Your task to perform on an android device: Open the Mojarto app and Add the ghat of spirituality-xii painting then add the show painting to the cart 
Image 0: 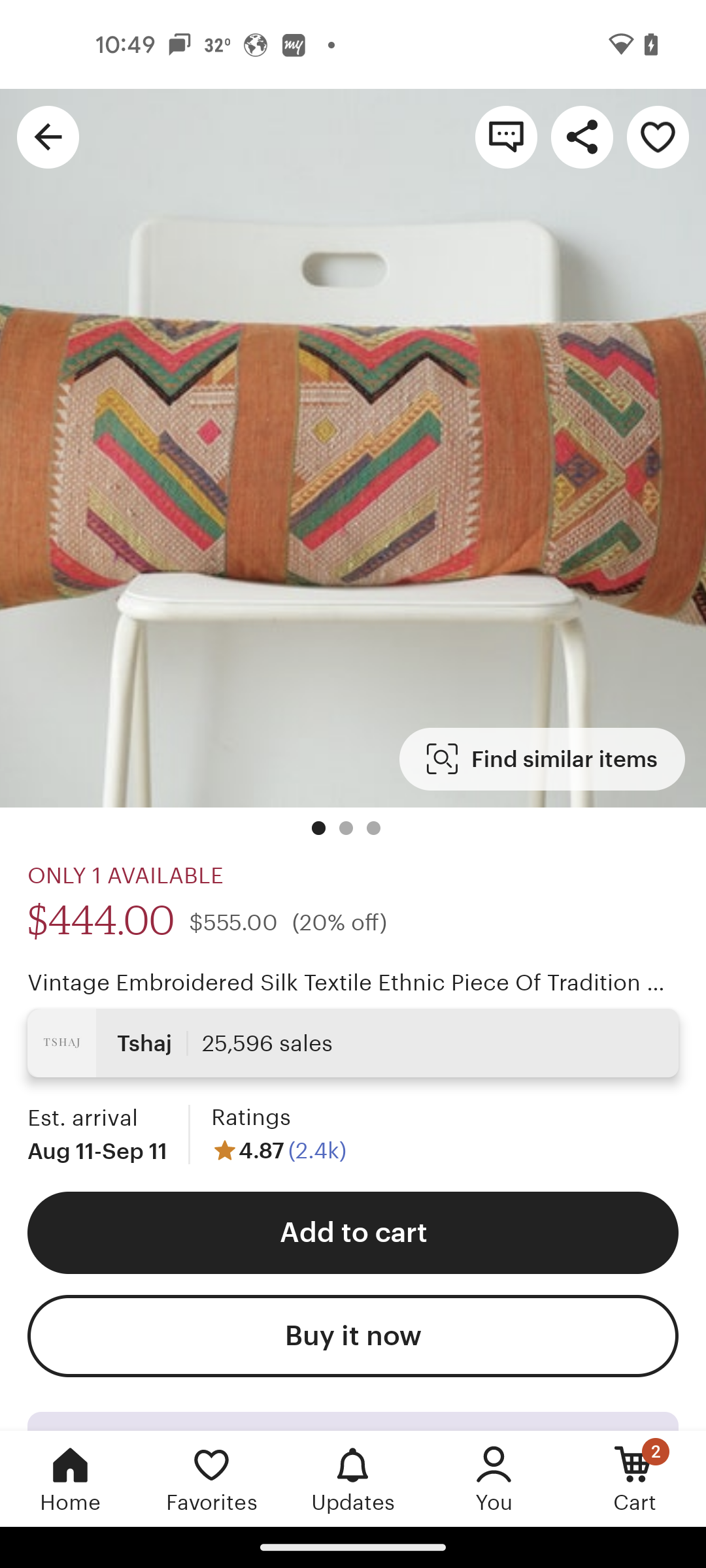
Open the Mojarto app
Step 0: open app "Mojarto"
Image 1: 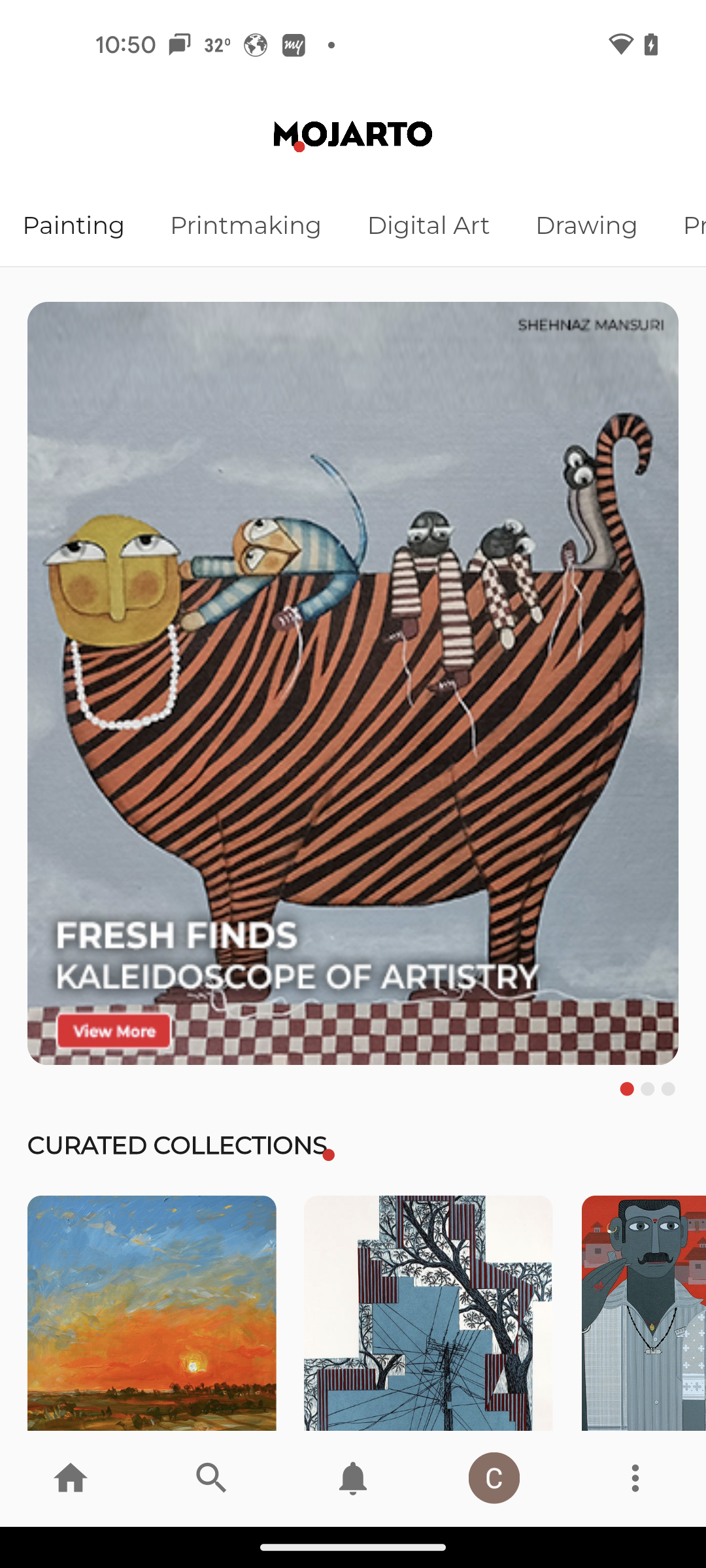
swipe up for more painting
Step 1: scroll down
Image 2: 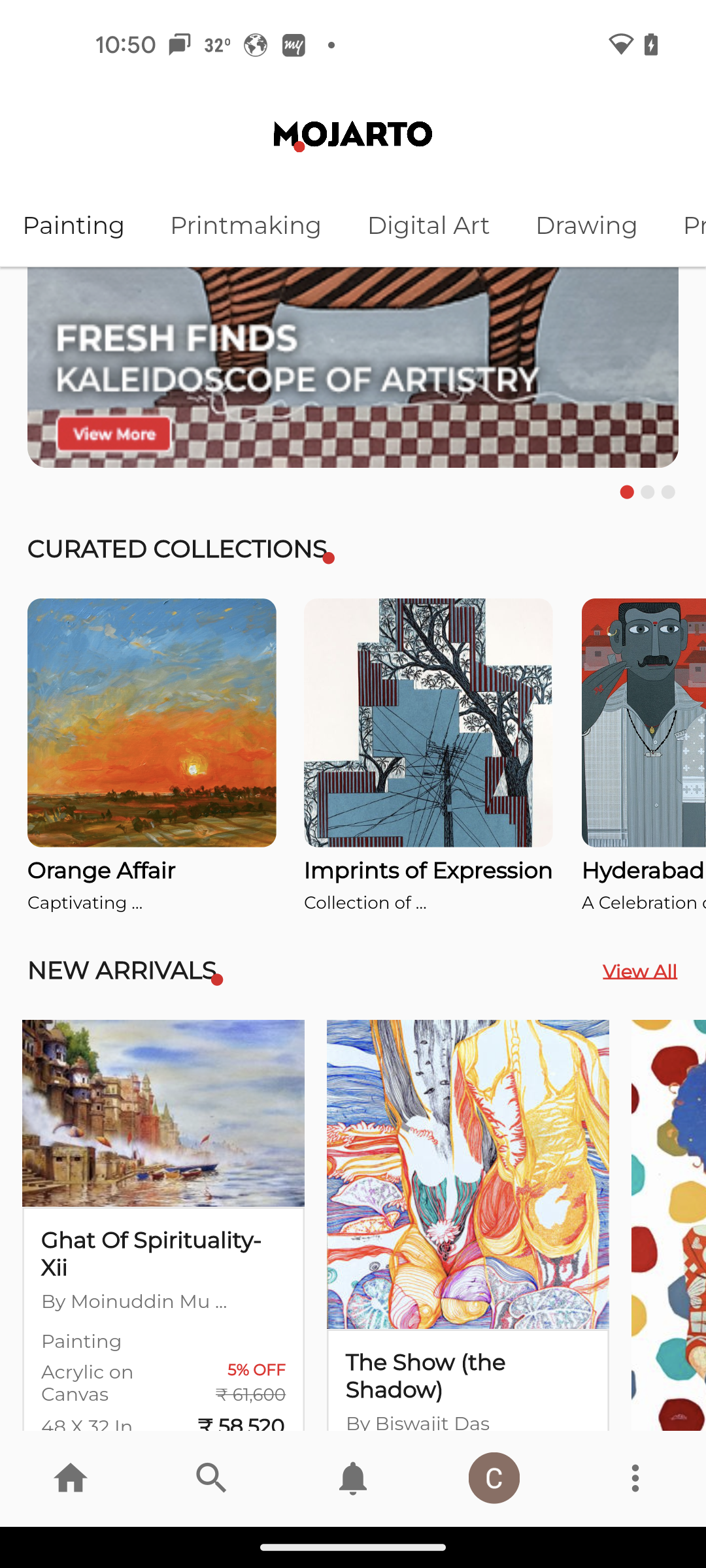
swipe up for more painting
Step 2: scroll down
Image 3: 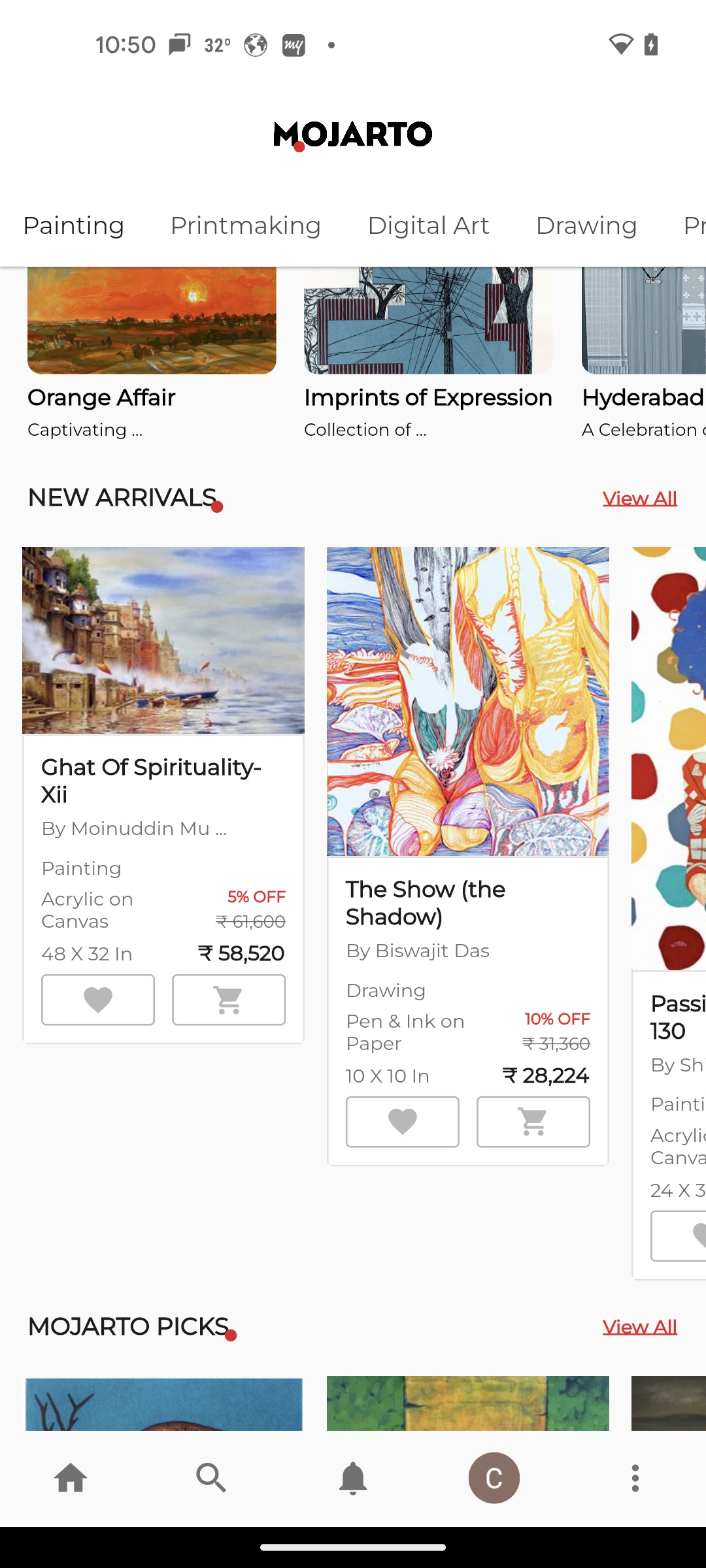
click on add to cart icon of Ghat of spirituality-xii painting
Step 3: click (163, 928)
Image 4: 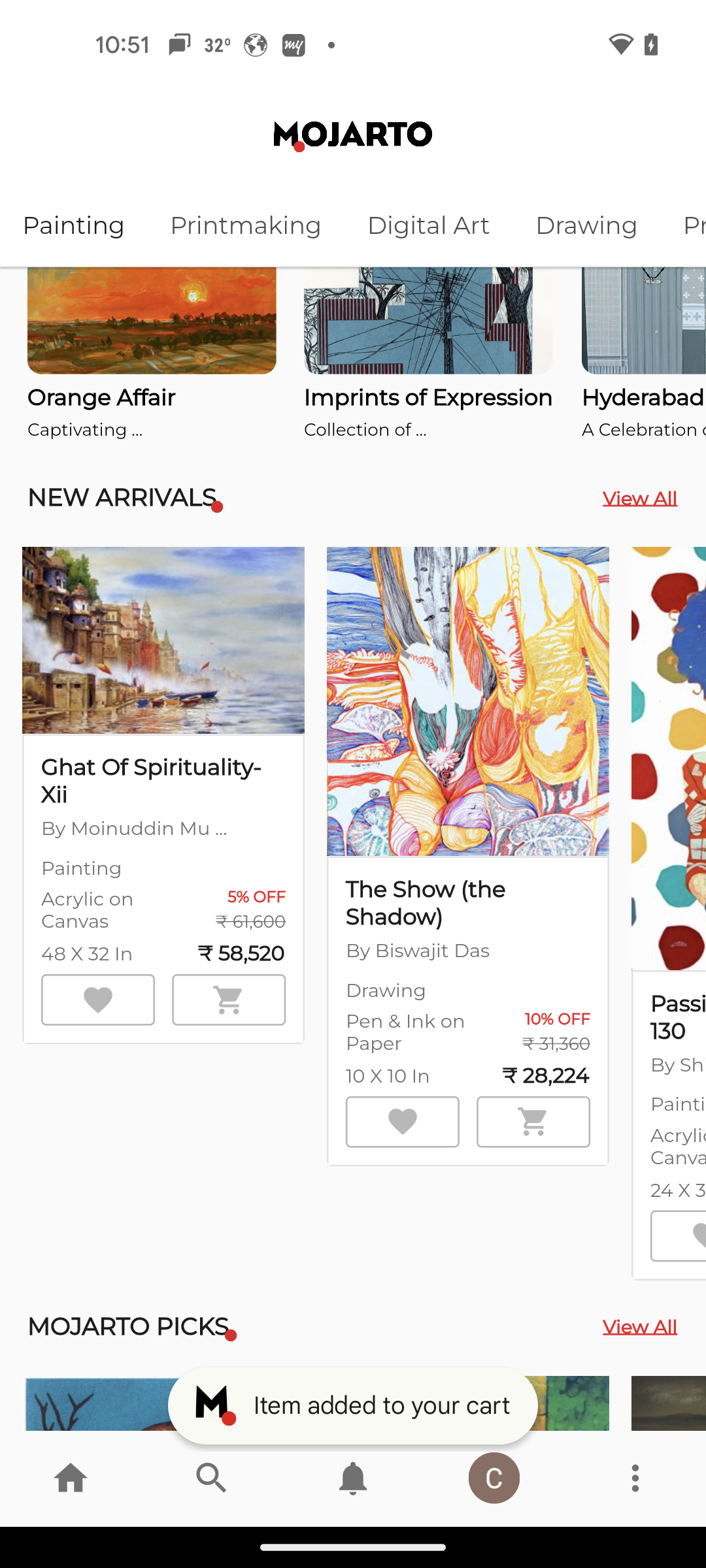
click on add to cart icon of The Show painting
Step 4: click (479, 928)